Your task to perform on an android device: In the Celebrity app, share the celebrity apex information scheduled for September 2nd on the gmail.
Image 0: 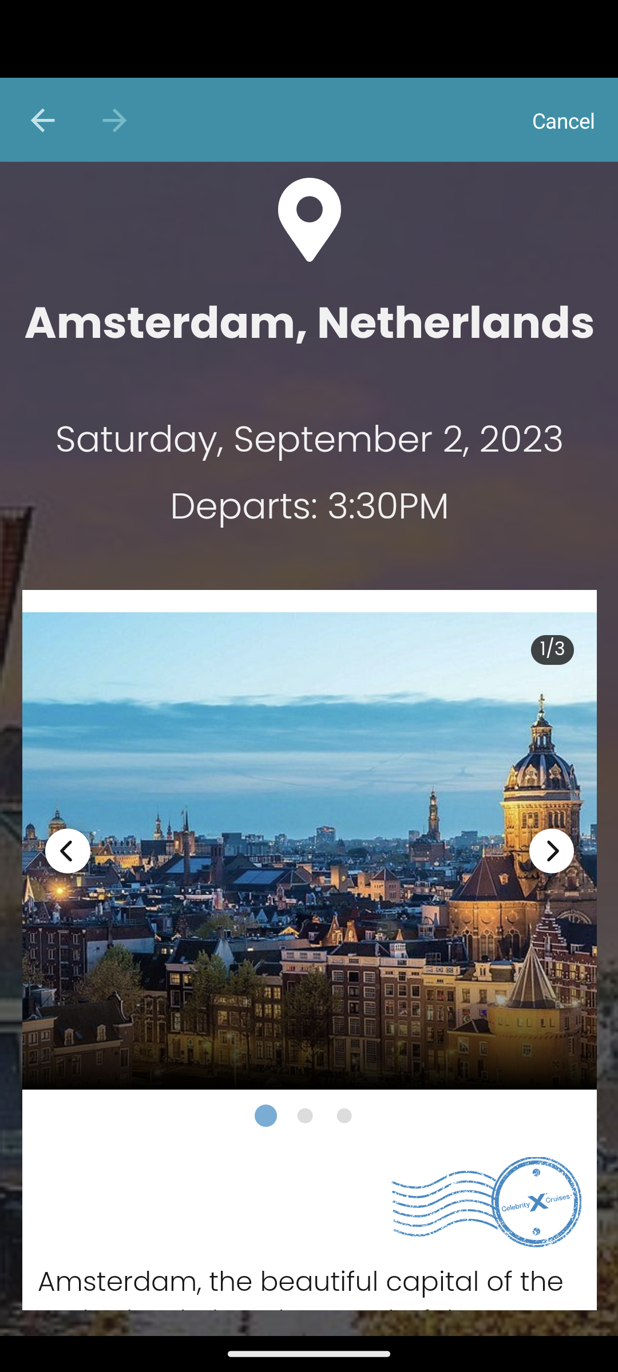
Scroll down on the screen.
Step 0: scroll up
Image 1: 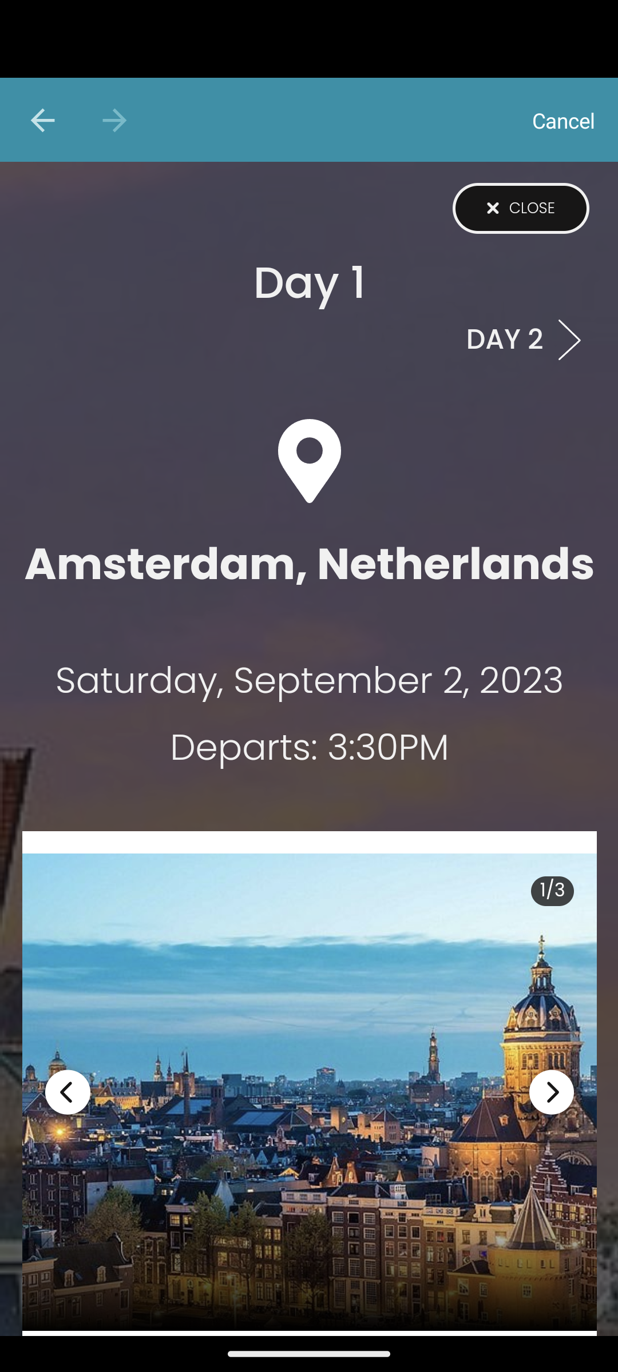
Click on the close option at the top right corner of the screen.
Step 1: click (520, 209)
Image 2: 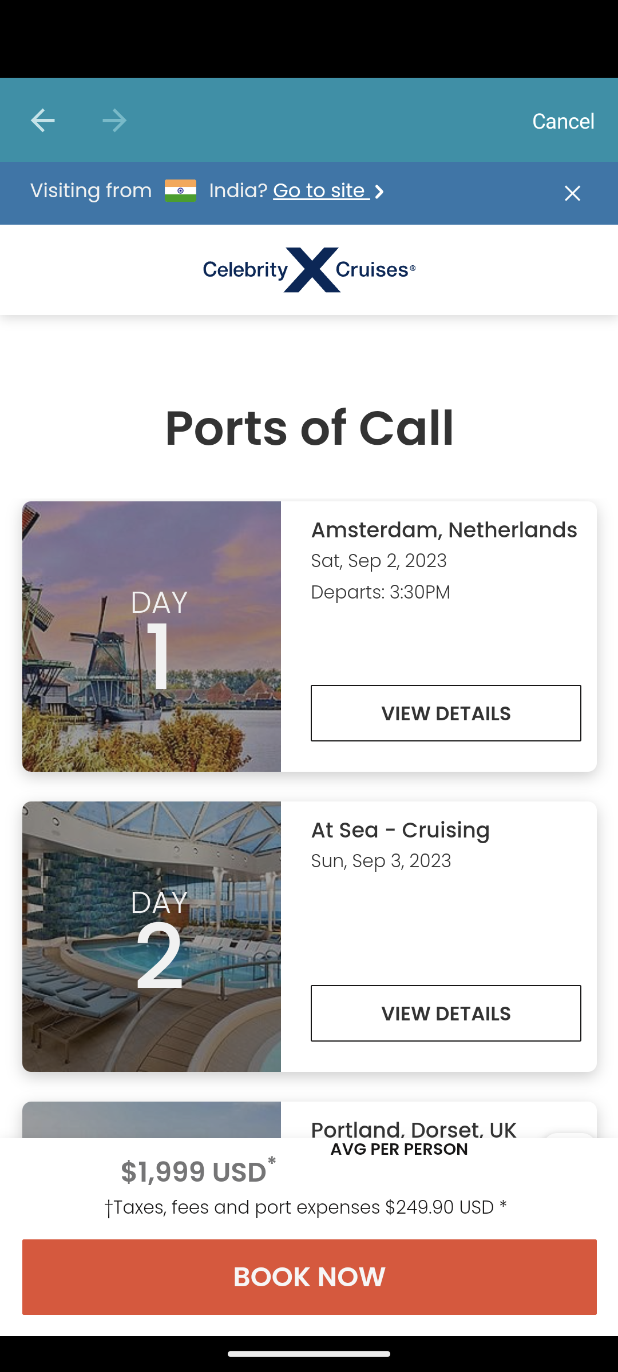
Scroll down on the screen.
Step 2: scroll up
Image 3: 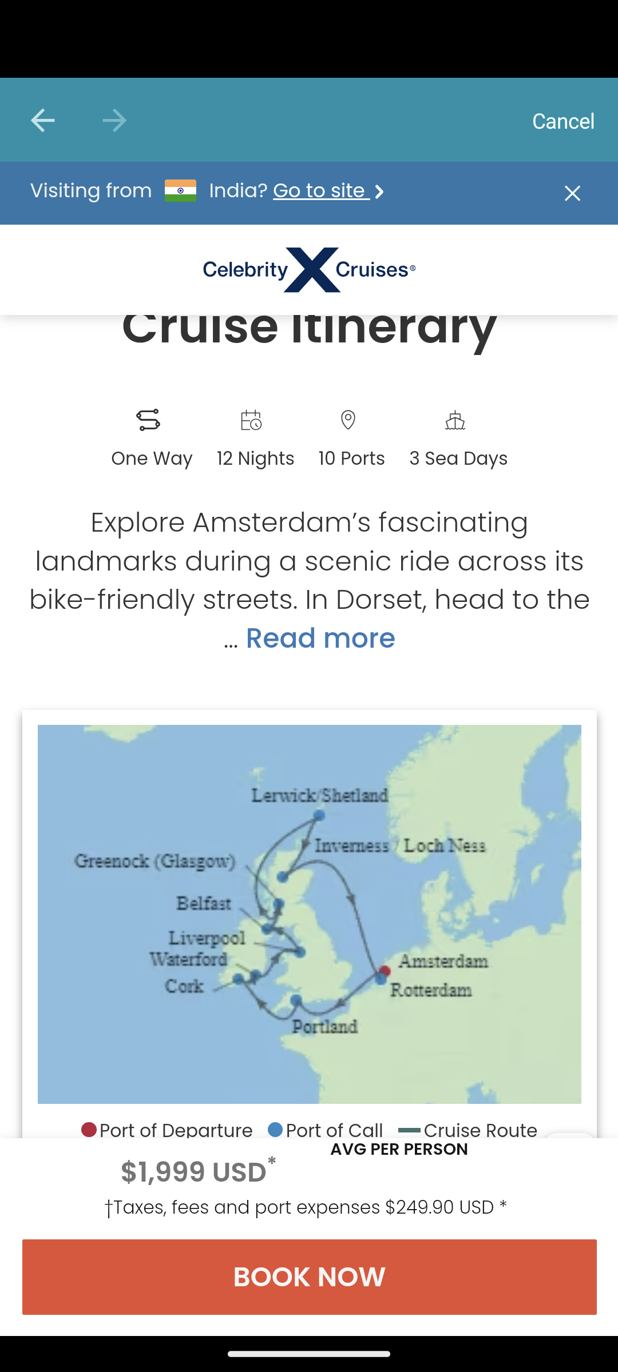
Scroll down on the screen.
Step 3: scroll up
Image 4: 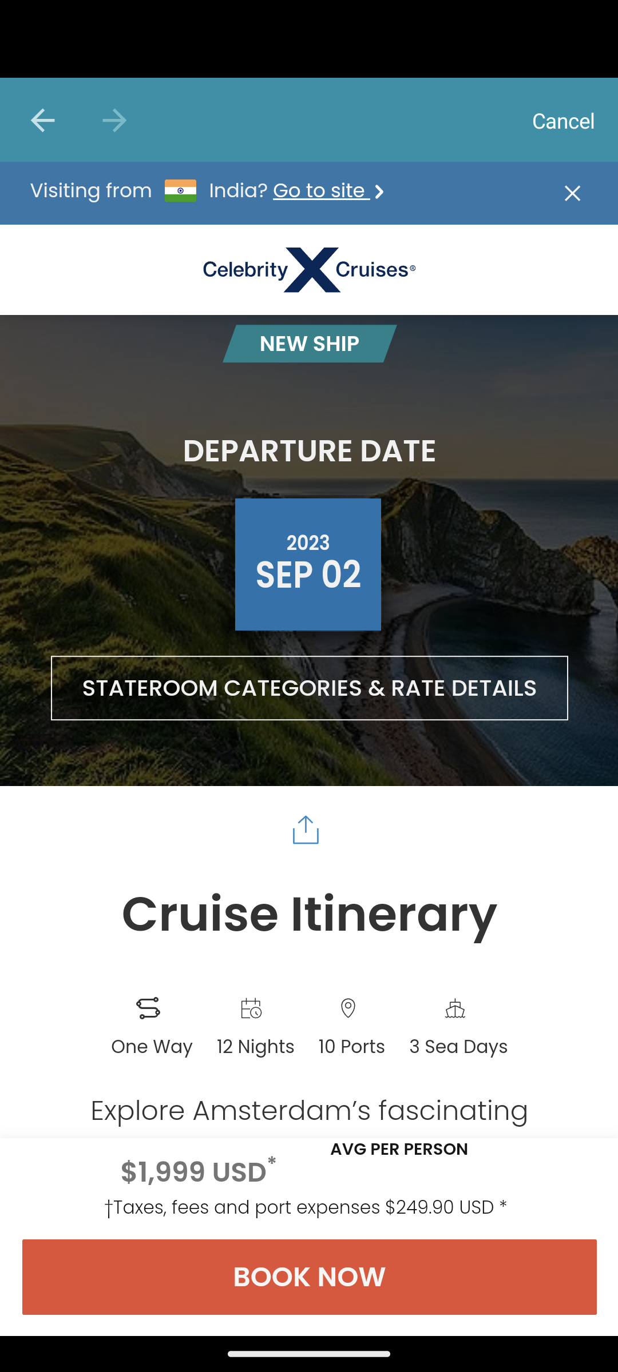
Click on the share option on the screen.
Step 4: click (305, 830)
Image 5: 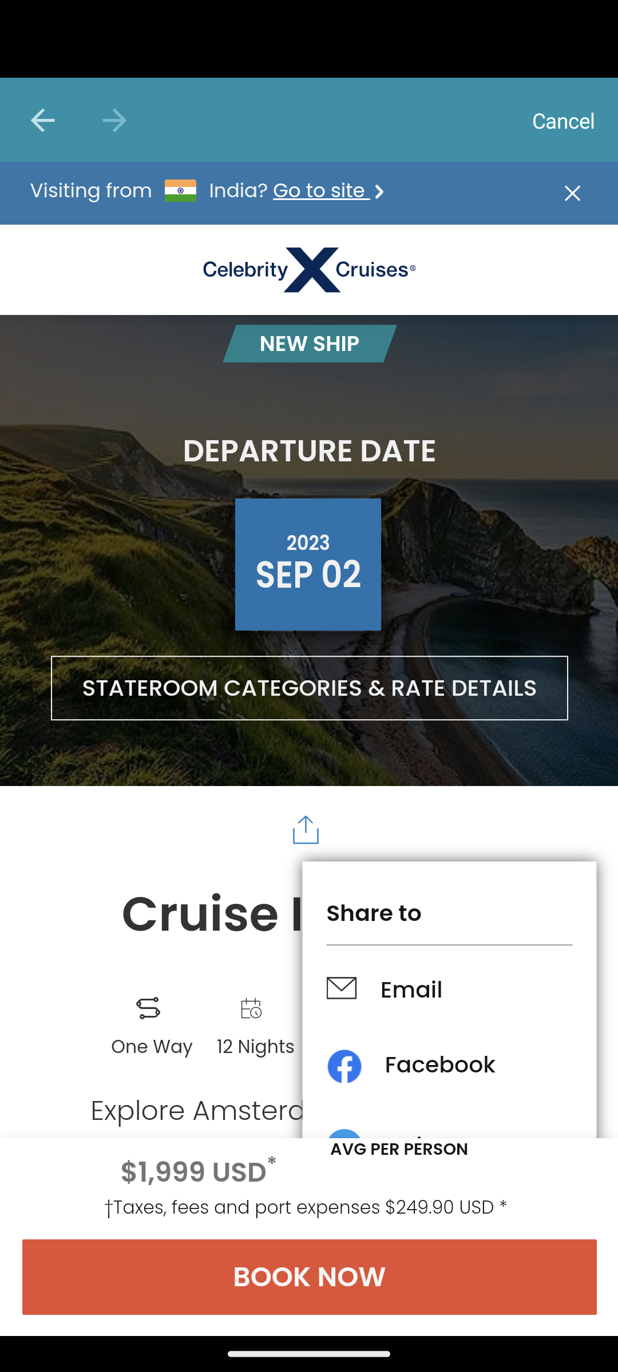
Click on the Email option on the pop up screen.
Step 5: click (410, 990)
Image 6: 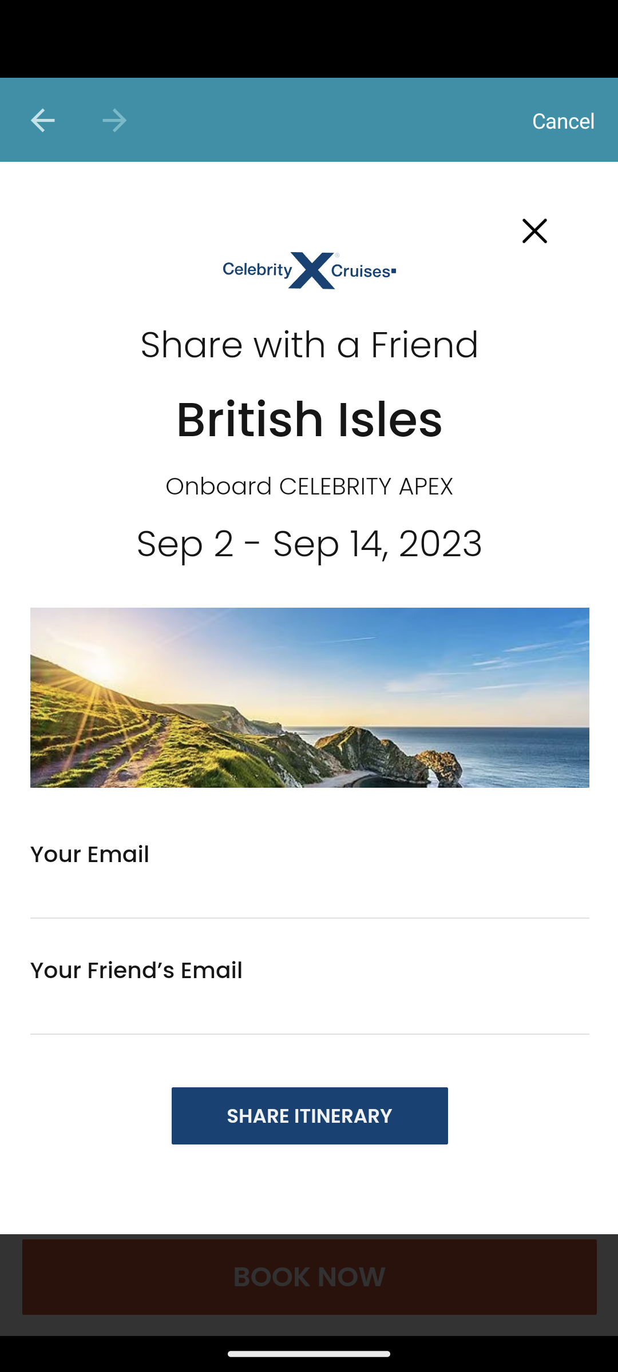
Click on the your email option on the screen.
Step 6: click (308, 891)
Image 7: 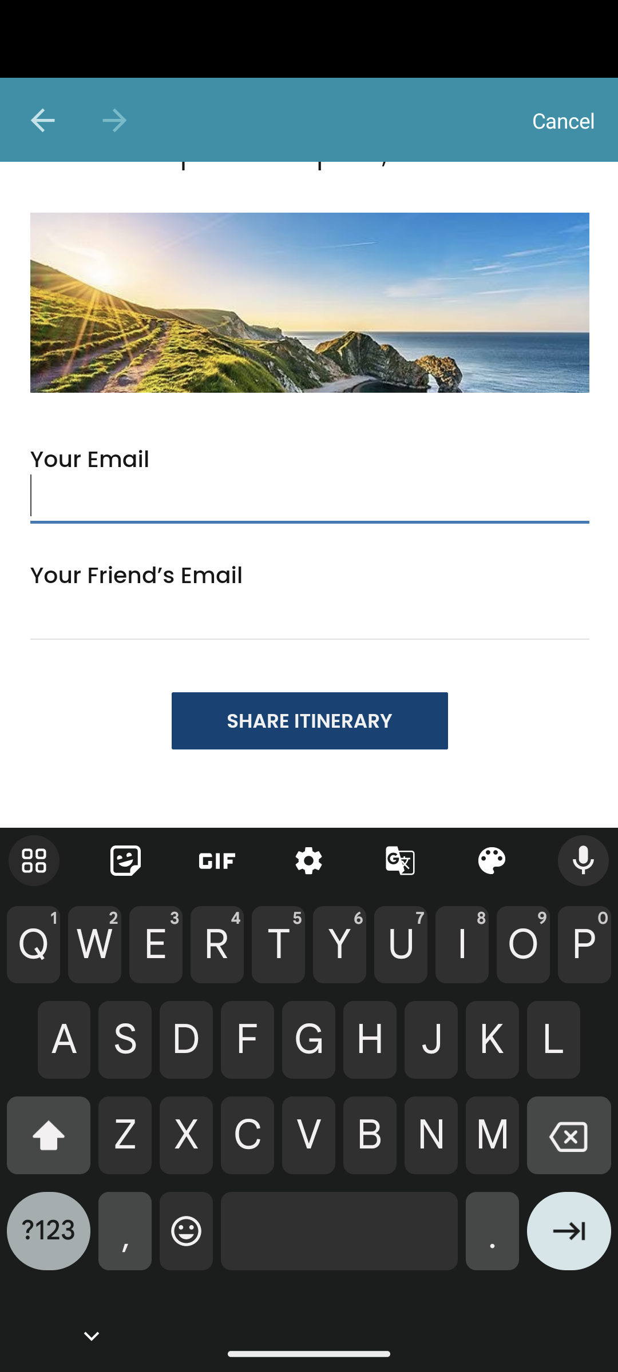
Type dbwscratch.test.id1@gmail.com as your email.
Step 7: type "dbwscratch.test.id1@gmail.com"
Image 8: 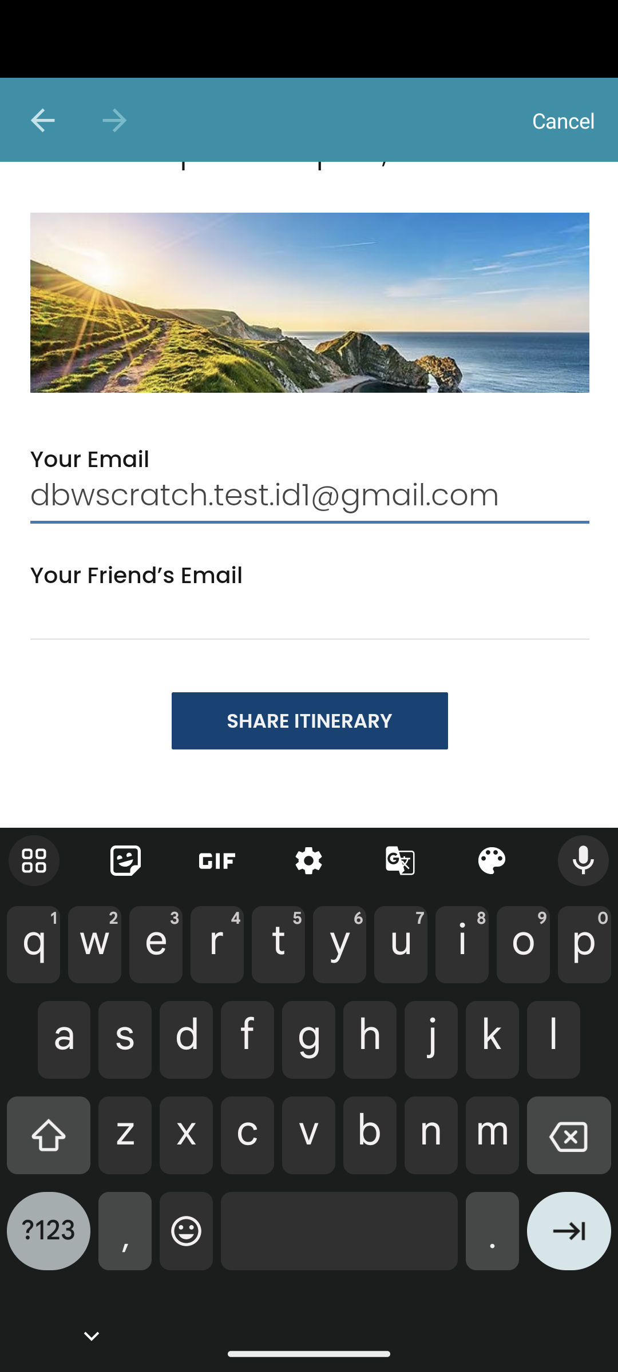
Scroll up on the screen.
Step 8: scroll down
Image 9: 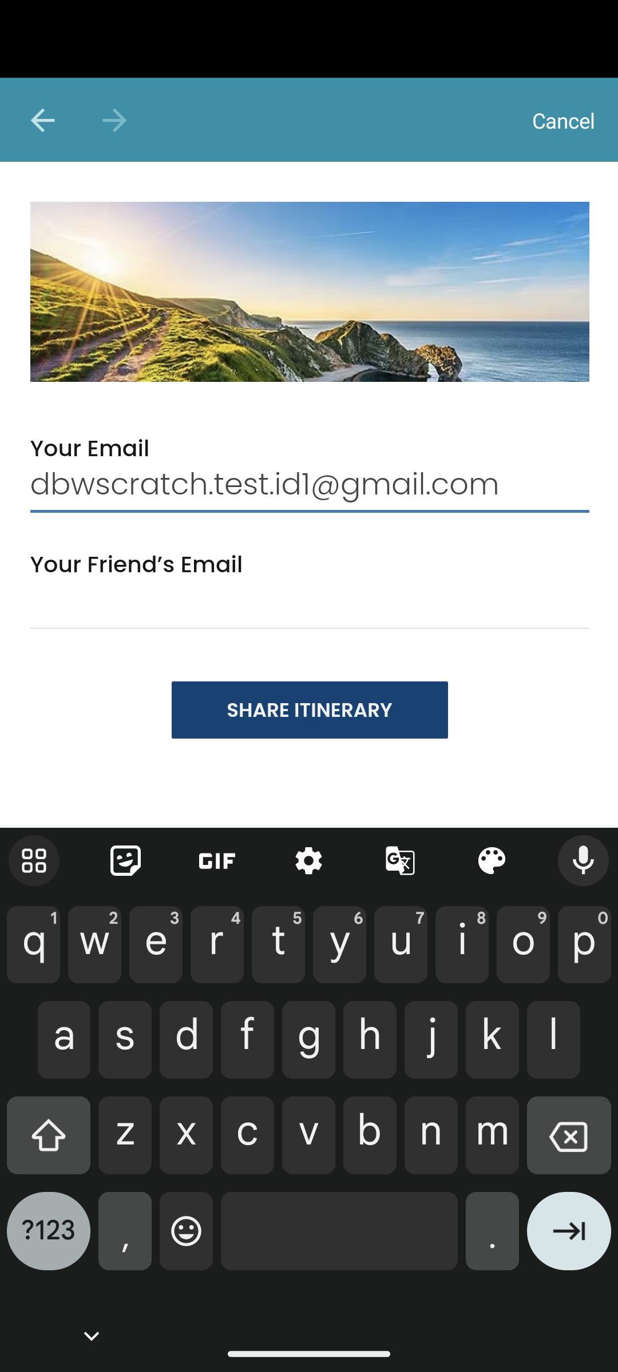
Click on your friend's Email option on the screen.
Step 9: click (308, 601)
Image 10: 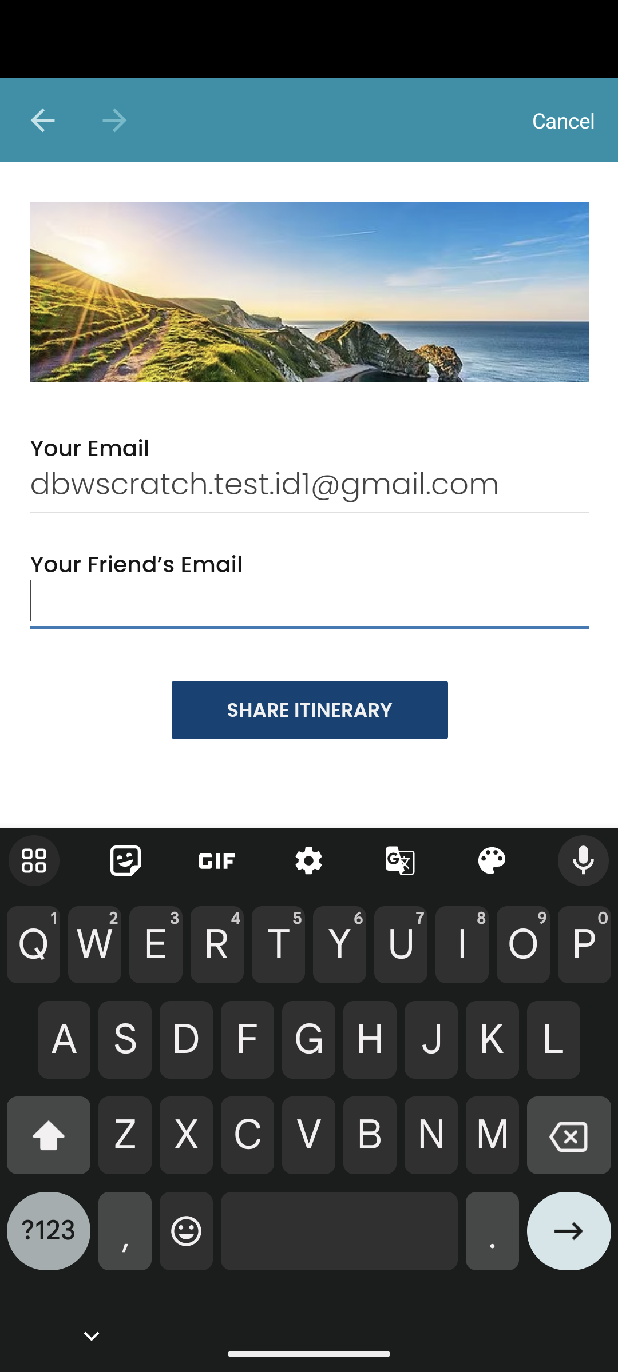
Type dbwscratch.test.id1@gmail.com as your email.
Step 10: type "dbwscratch.test.id1@gmail.com"
Image 11: 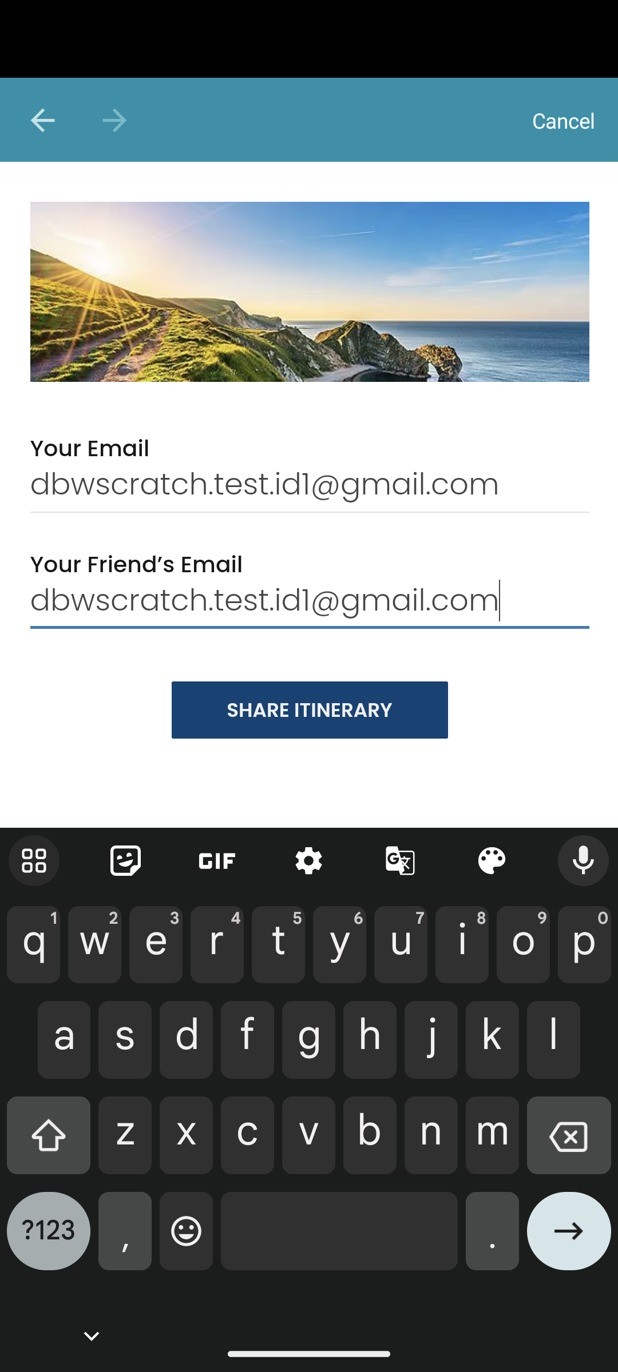
Click on the share itinerary option on the screen.
Step 11: click (306, 700)
Image 12: 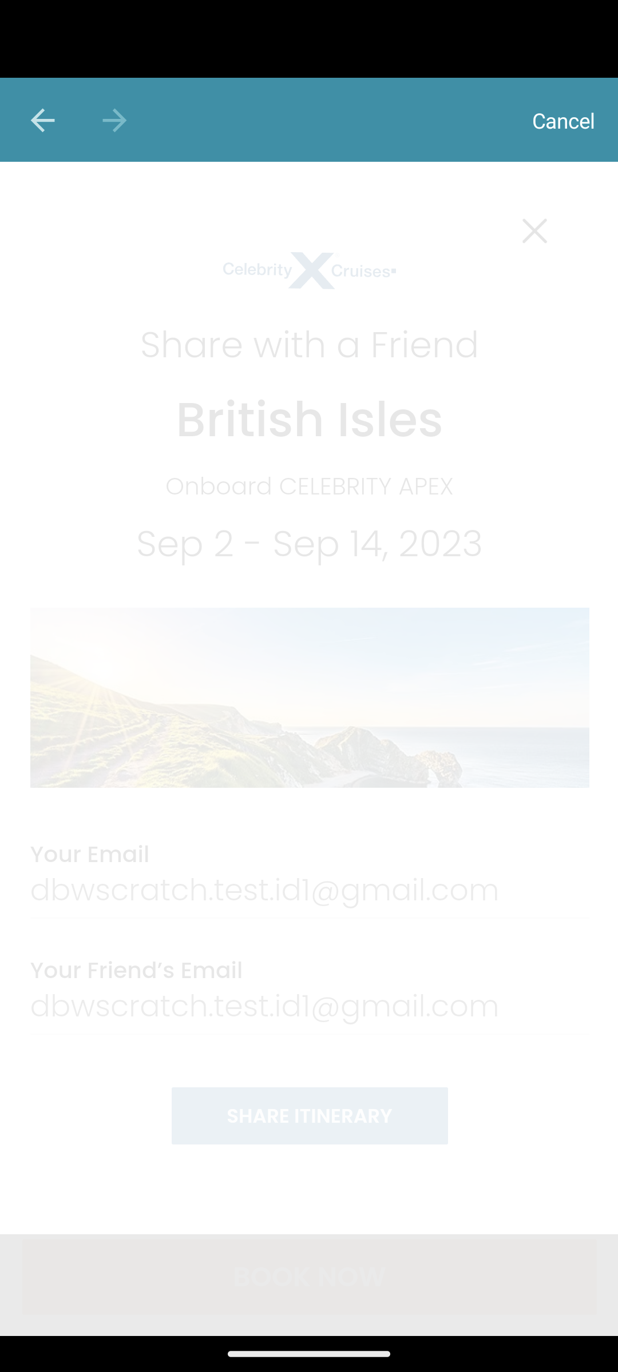
Click on the share itinerary option on the screen.
Step 12: wait